Your task to perform on an android device: I would like to replace my Kitchen Cabinet as they are not looking good, Search for Kitchen cabinets in the Amazon app.
Image 0: 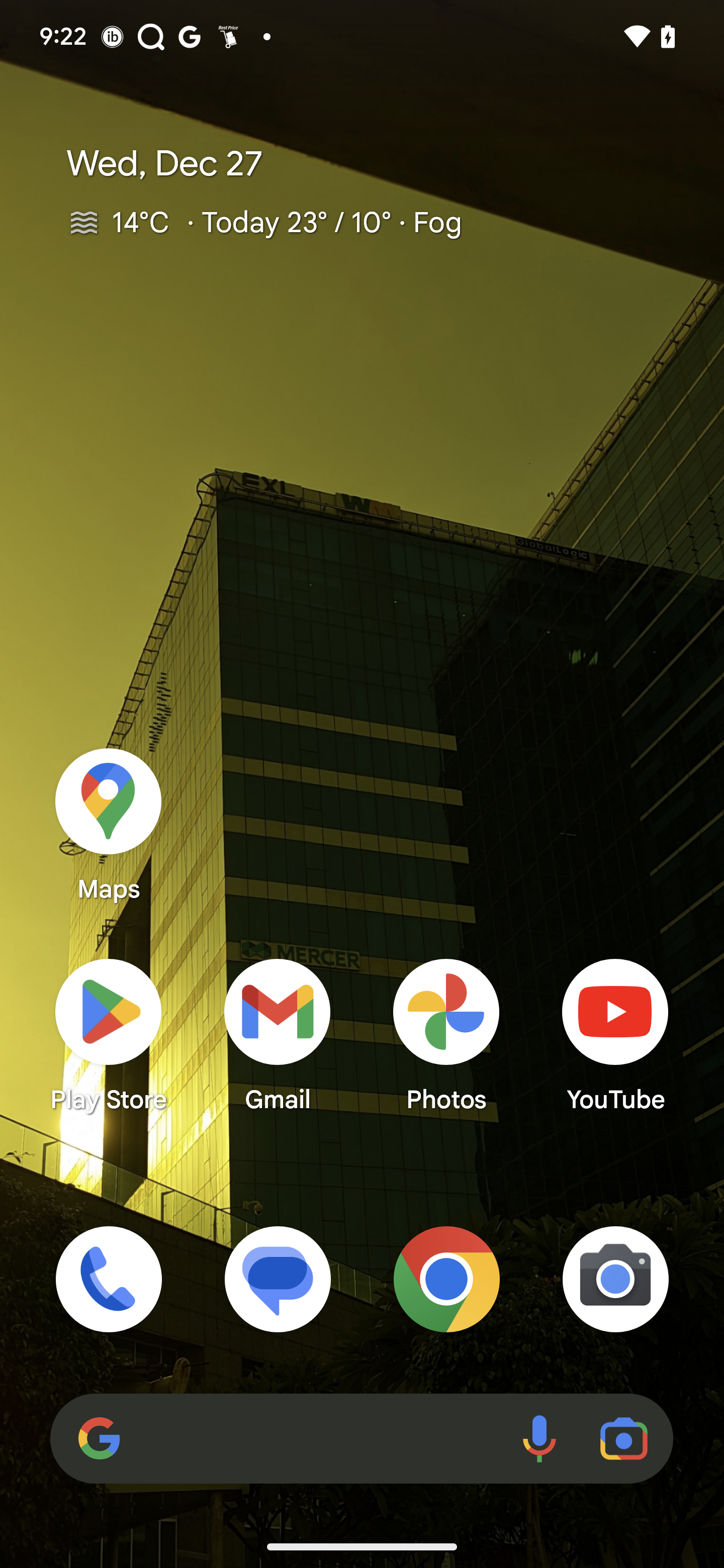
Open Amazon app
Step 0: open app "Amazon"
Image 1: 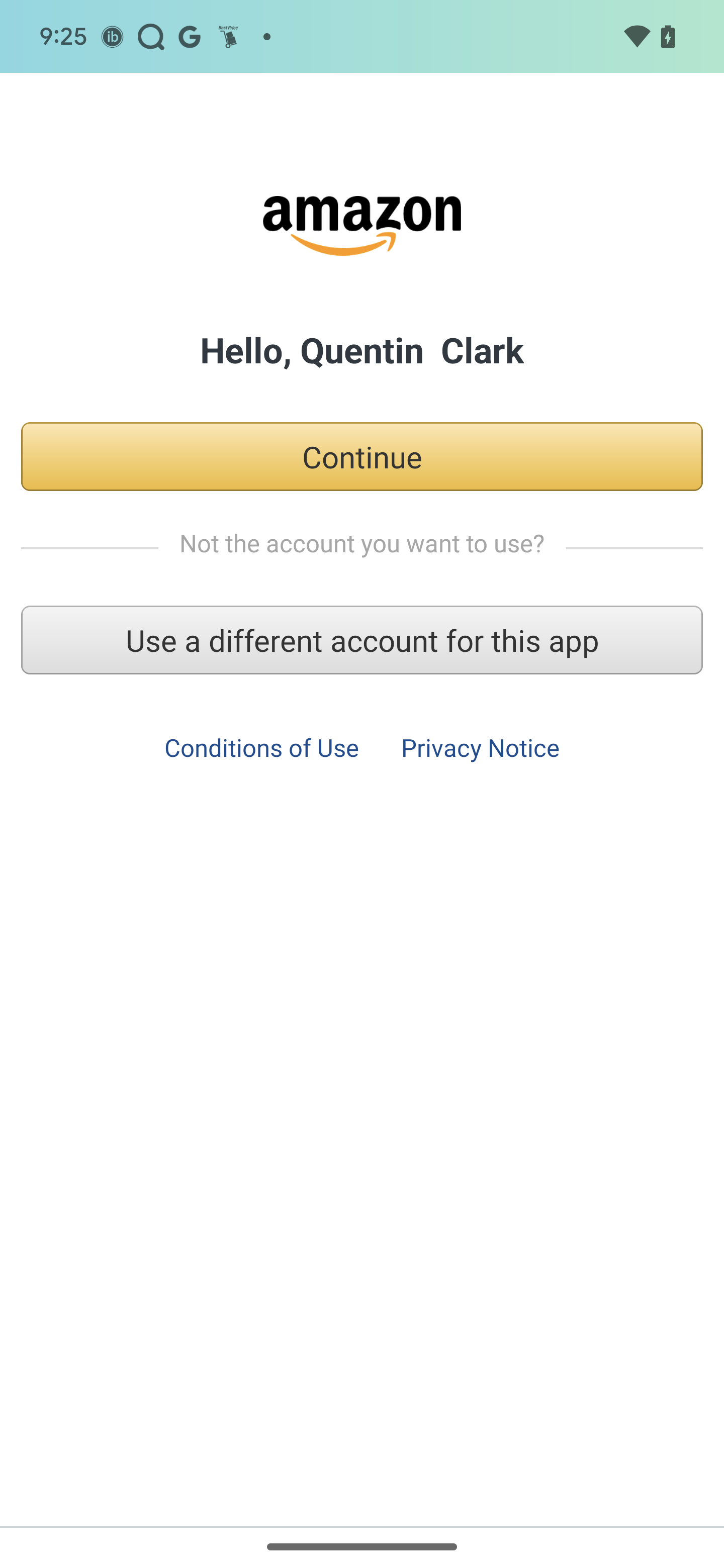
Open Amazon app
Step 1: wait
Image 2: 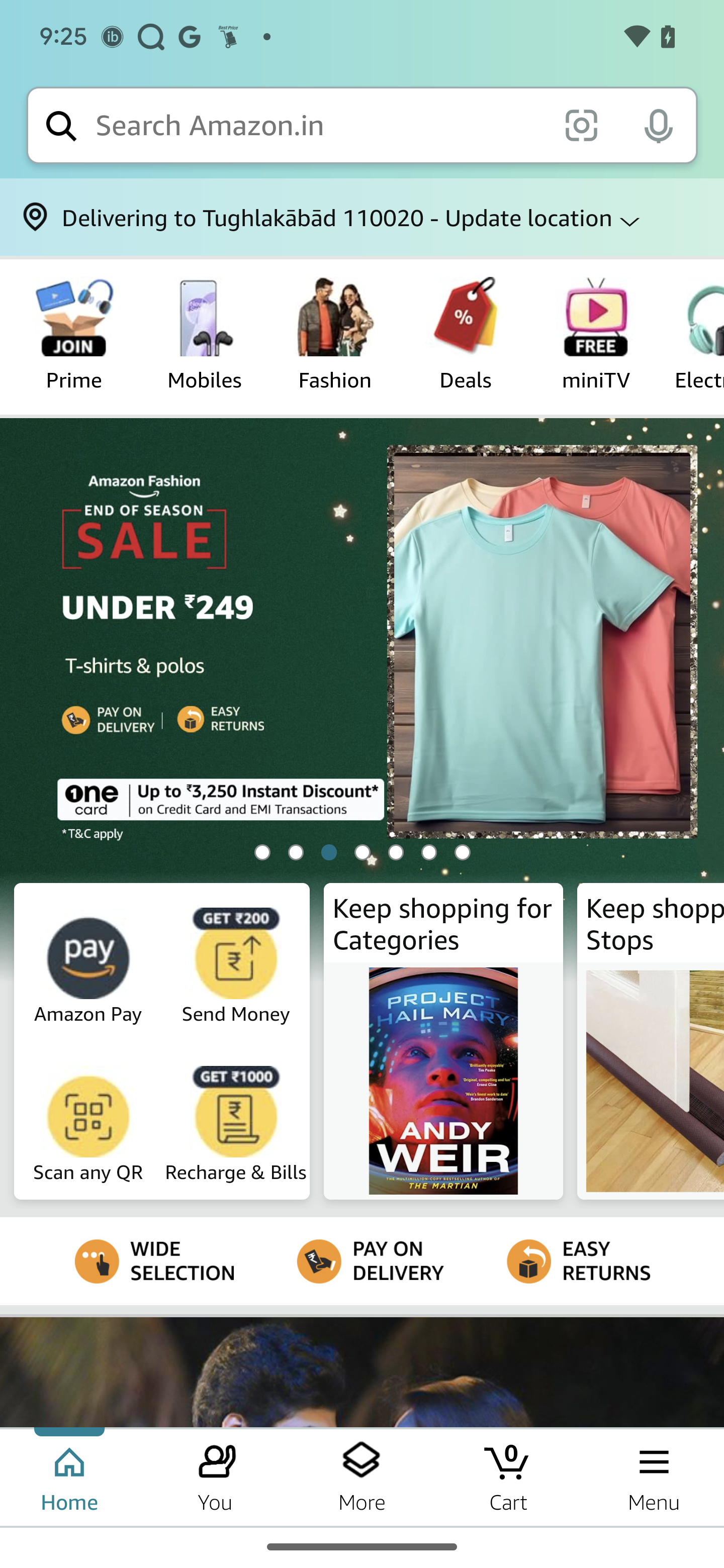
Click on the search tab 
Step 2: click (319, 125)
Image 3: 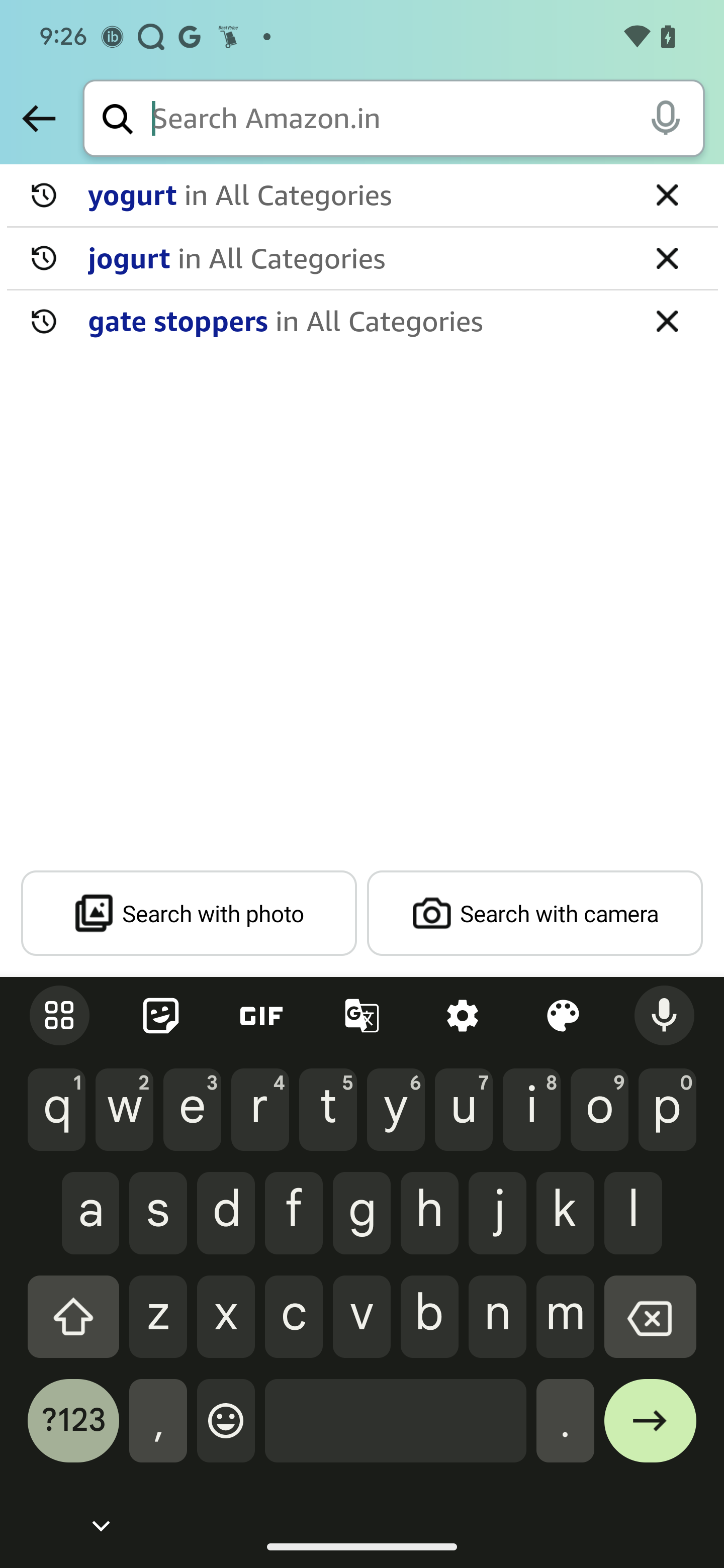
Type Kitchen Cabinets in the search tab
Step 3: type "Kitchen Cabinets"
Image 4: 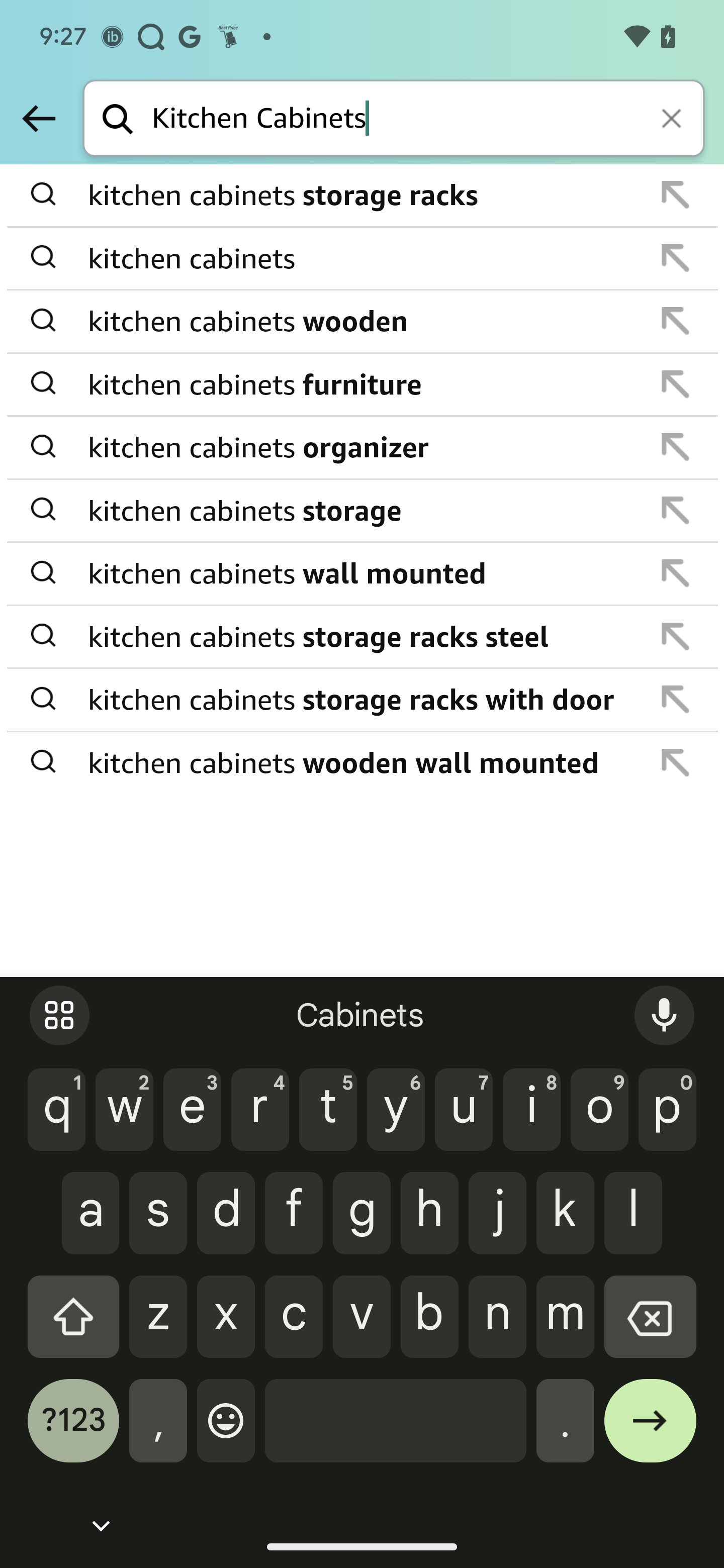
Click on the first suggestion
Step 4: click (365, 196)
Image 5: 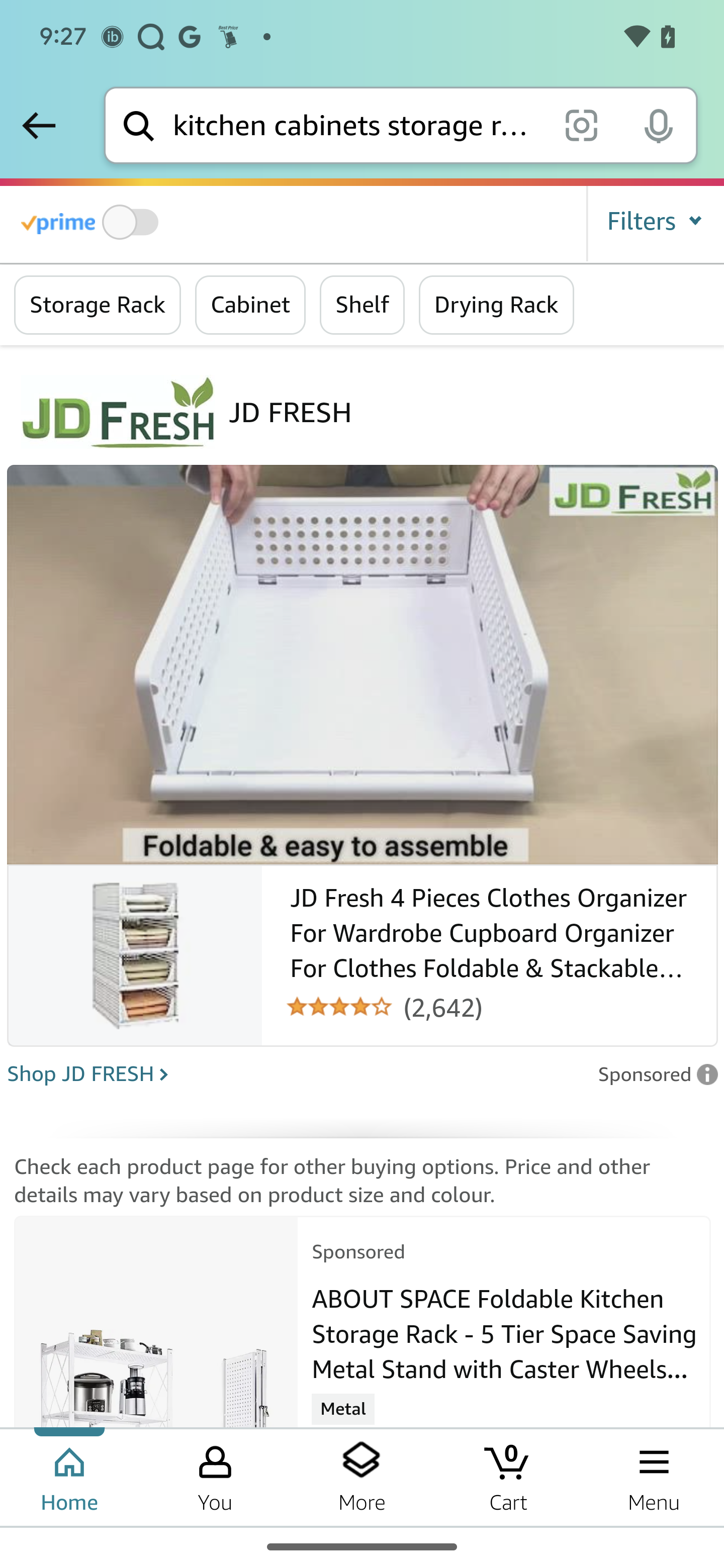
Swipe up on the screen
Step 5: scroll down